Your task to perform on an android device: To that end, fill the Solid fill color in the Color program and add extra effects to the Quentin Clark text area.
Image 0: 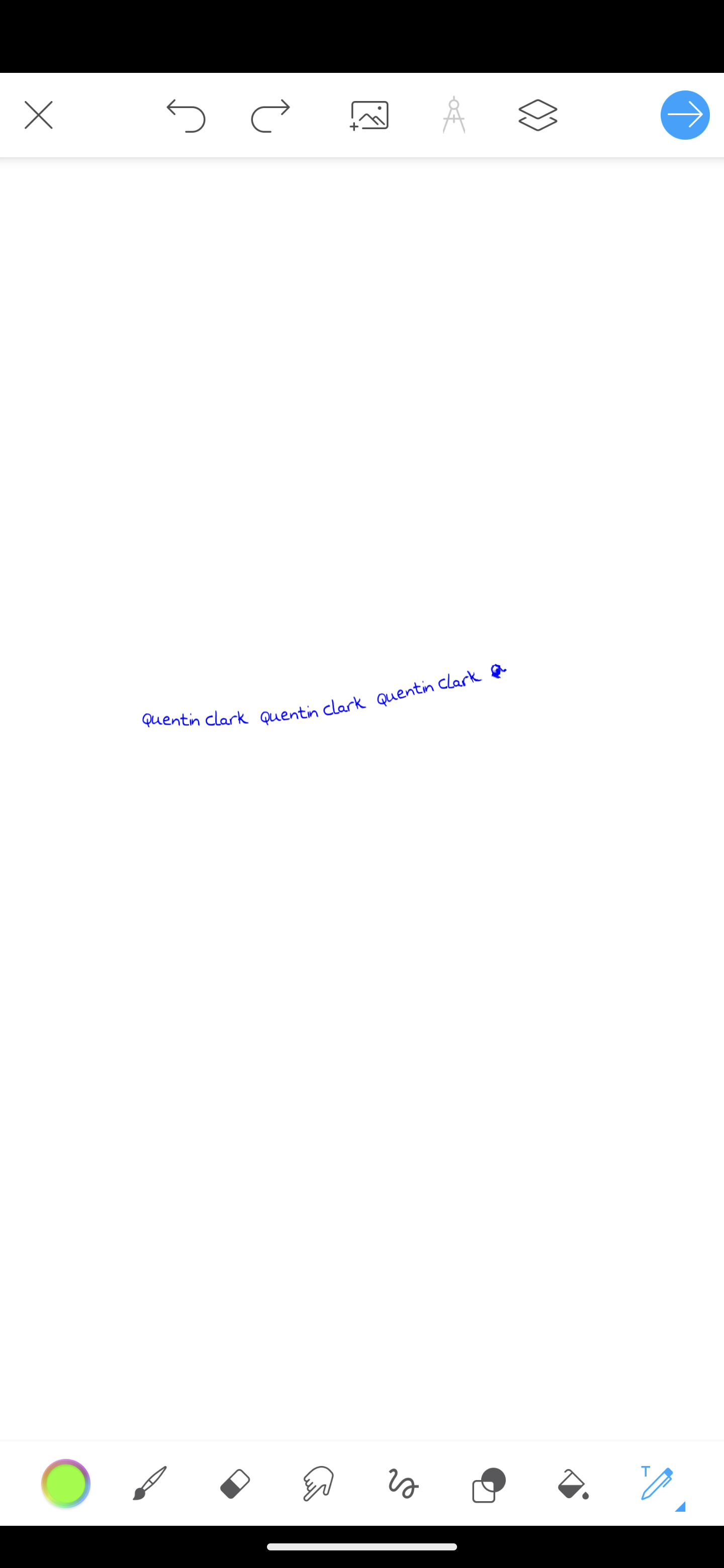
Click on the color button
Step 0: click (71, 1480)
Image 1: 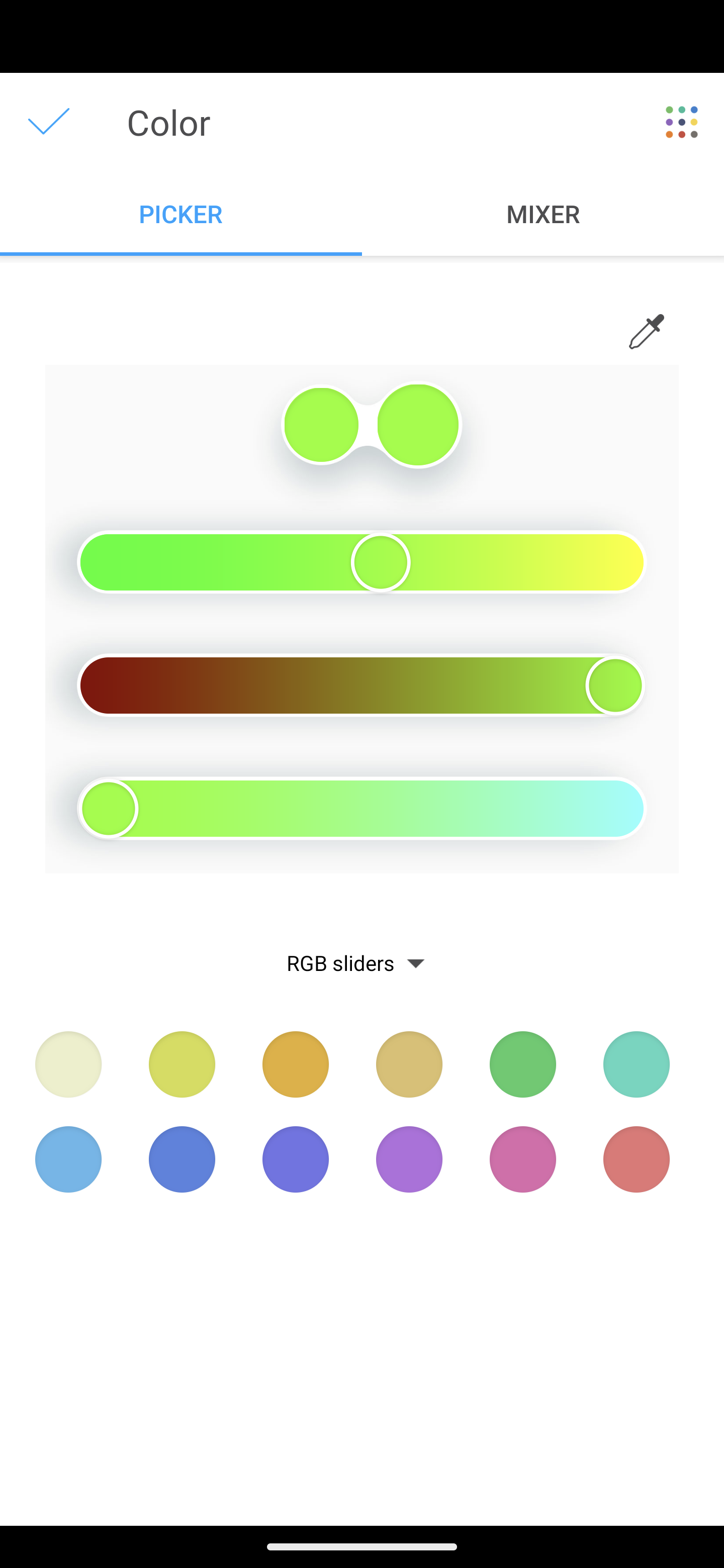
Click on the pink color
Step 1: click (668, 1160)
Image 2: 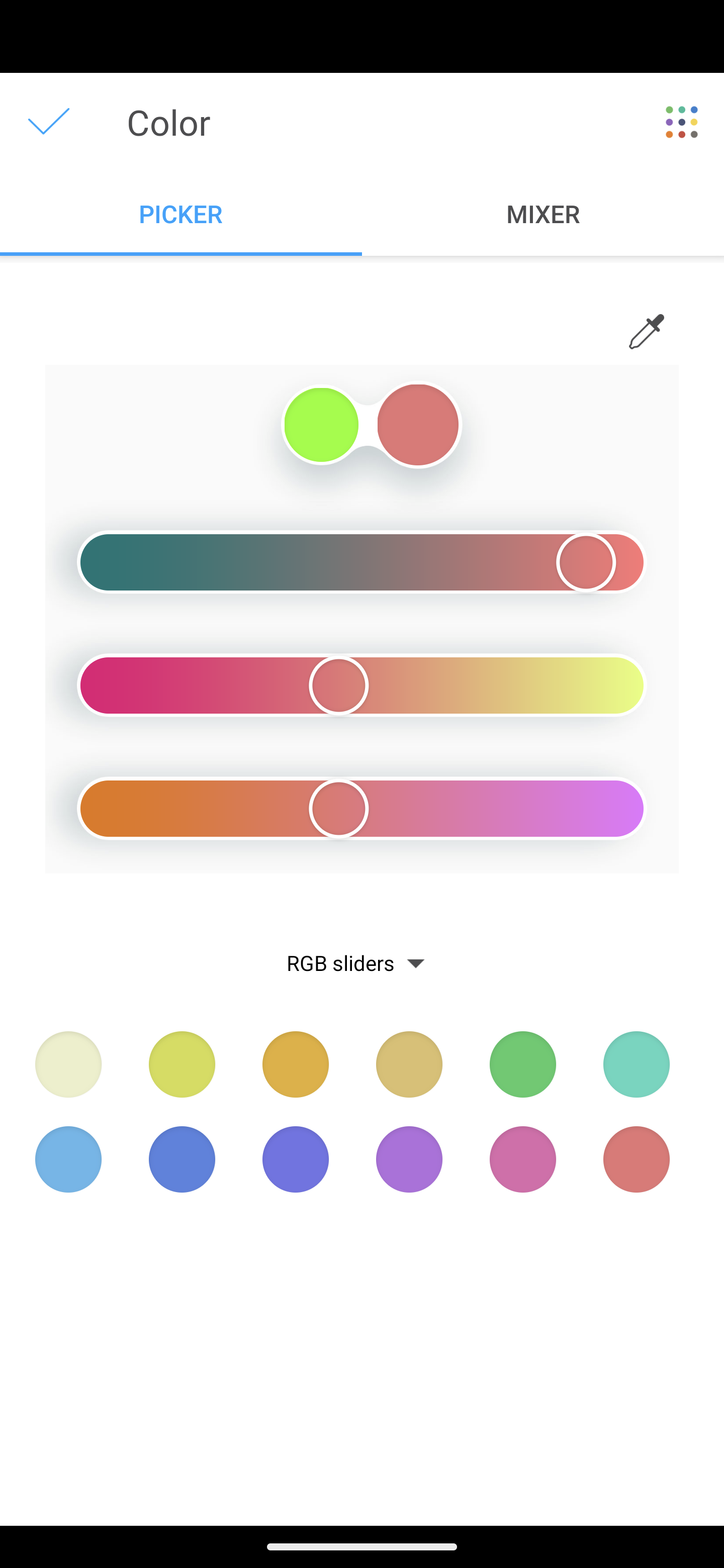
Click on the right tick on the left top of the screen
Step 2: click (40, 115)
Image 3: 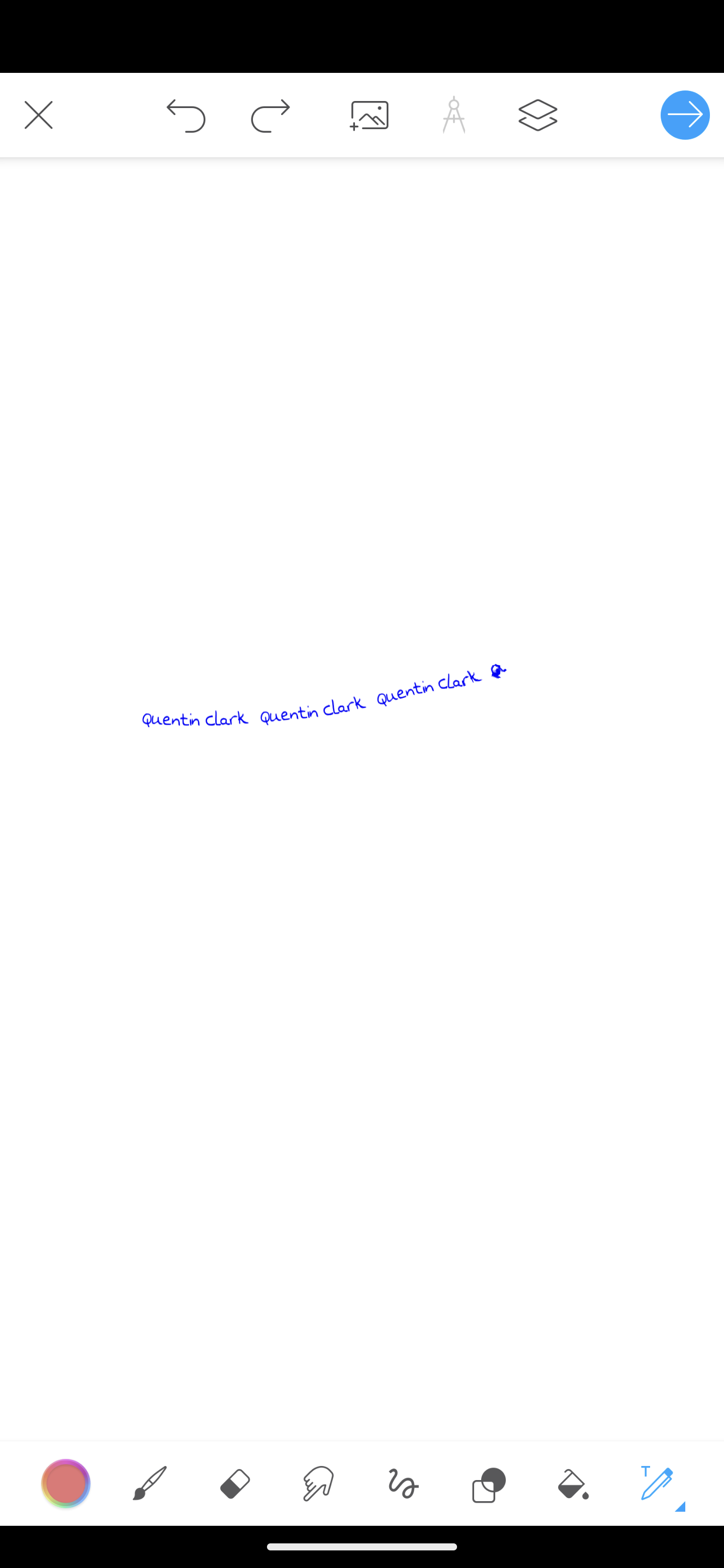
Swipe on the sheet
Step 3: scroll left